Your task to perform on an android device: Turn on the notifications for new recipes in the Lunch Recipes app.
Image 0: 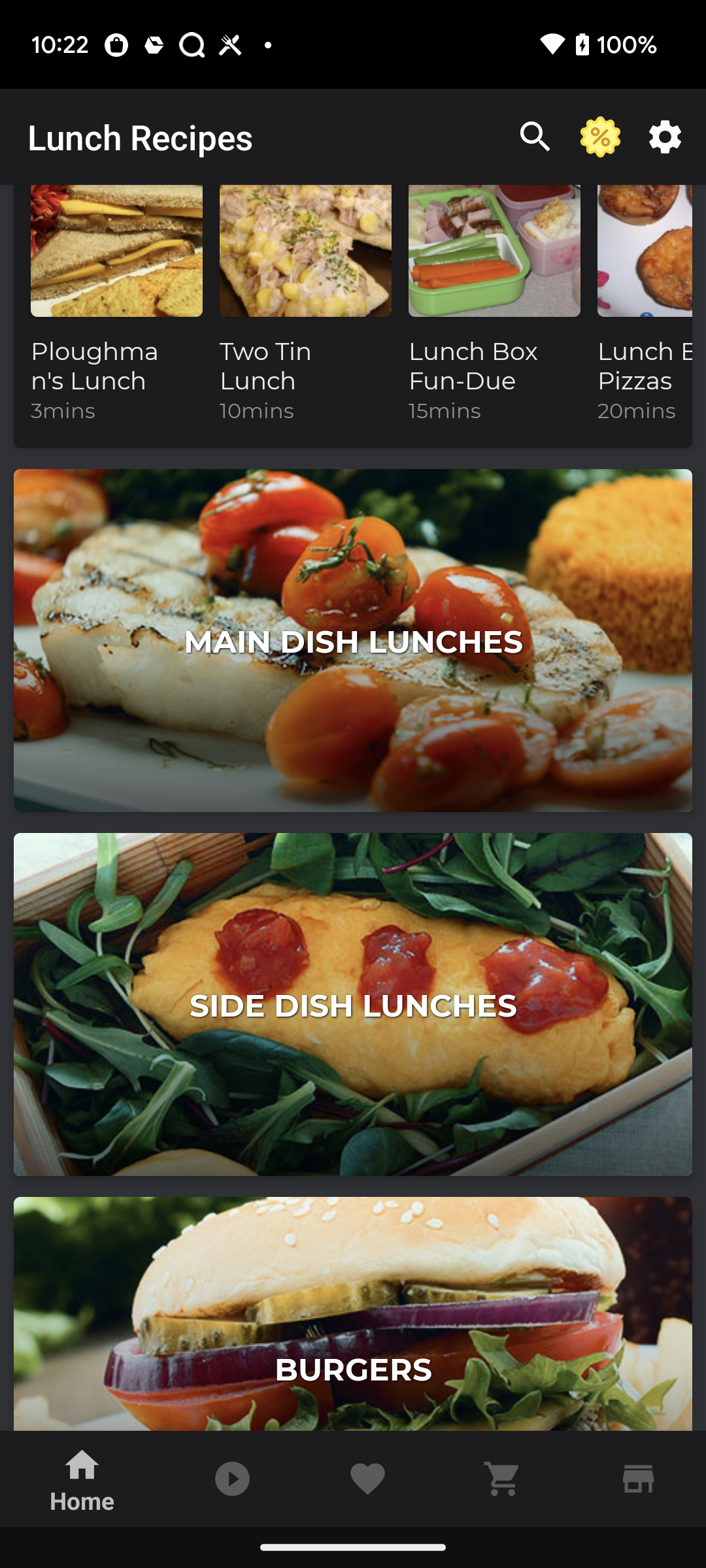
Click on the setting icon at the top right corner of the screen
Step 0: click (660, 134)
Image 1: 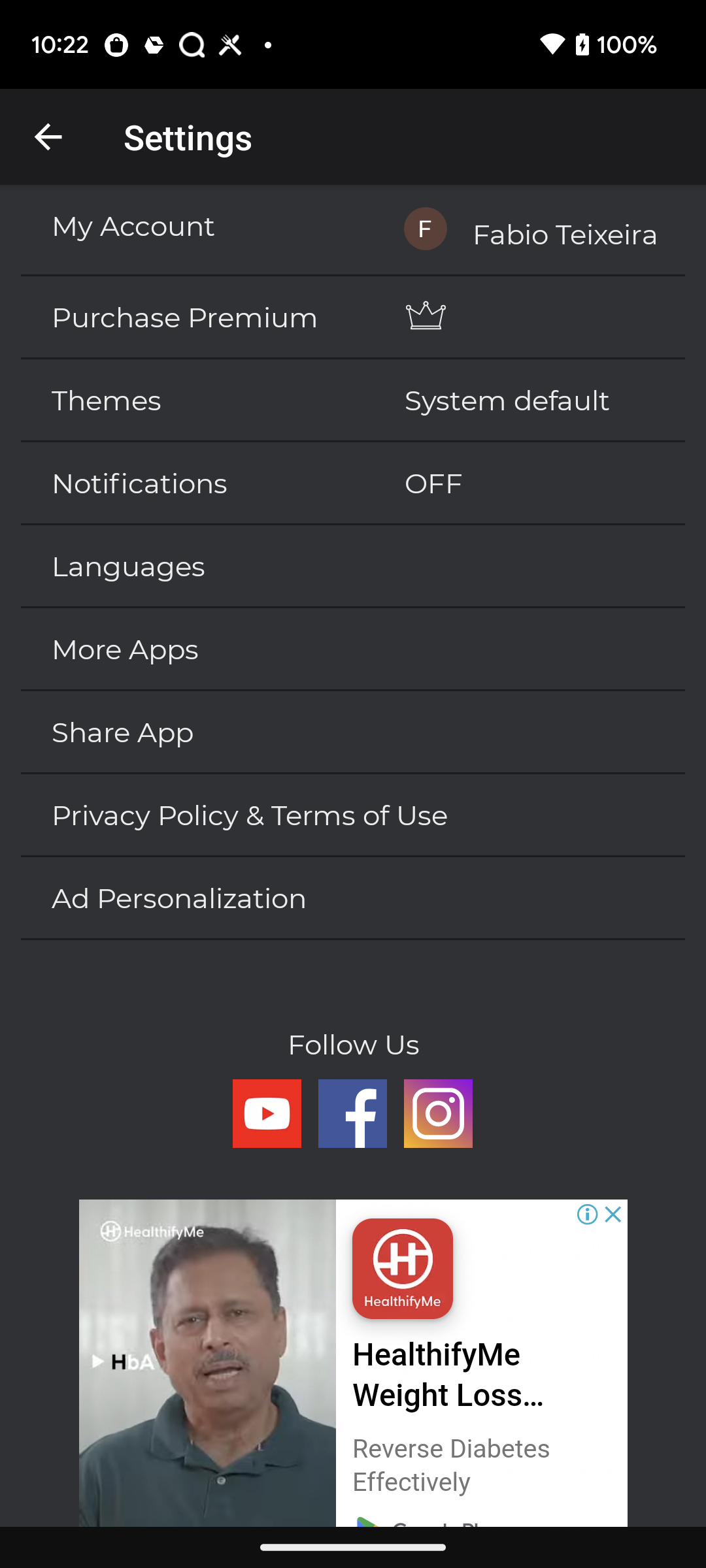
click on notifications to turn it on
Step 1: click (555, 482)